Your task to perform on an android device: I want to use the Google Play Books app to look up the word "resonate" in the book The Alchemist.
Image 0: 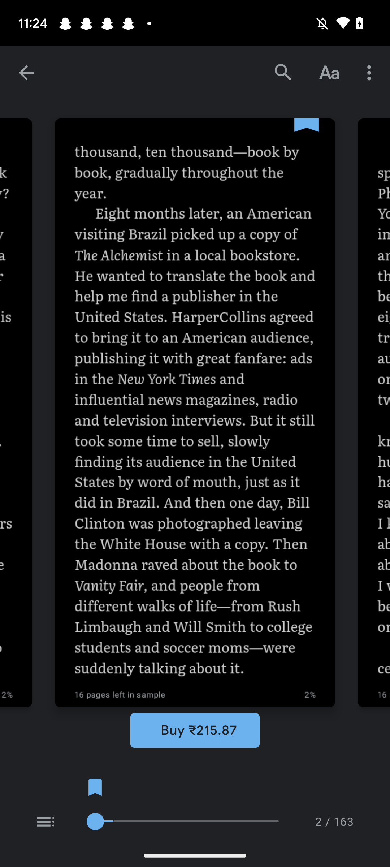
Click on the search icon at the top right corner of the screen
Step 0: click (283, 73)
Image 1: 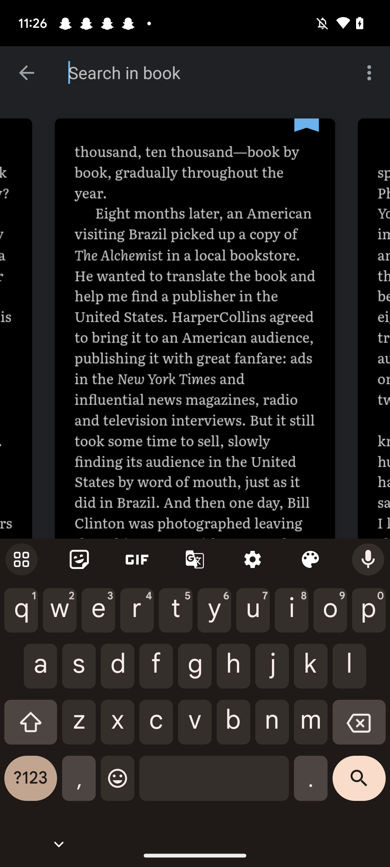
Search for resonate 
Step 1: type "resonate"
Image 2: 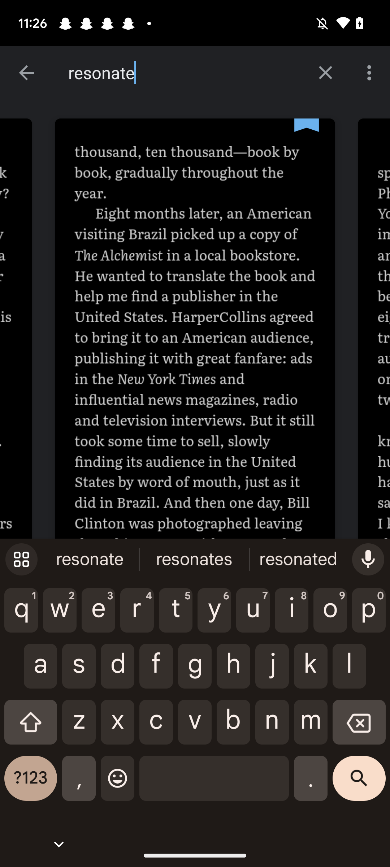
Click on the search button at the bottom right corner of the screen
Step 2: click (359, 784)